Your task to perform on an android device: There are lots of events in my calendar, and seeing each event is wasting time, so I want to search for events.
Image 0: 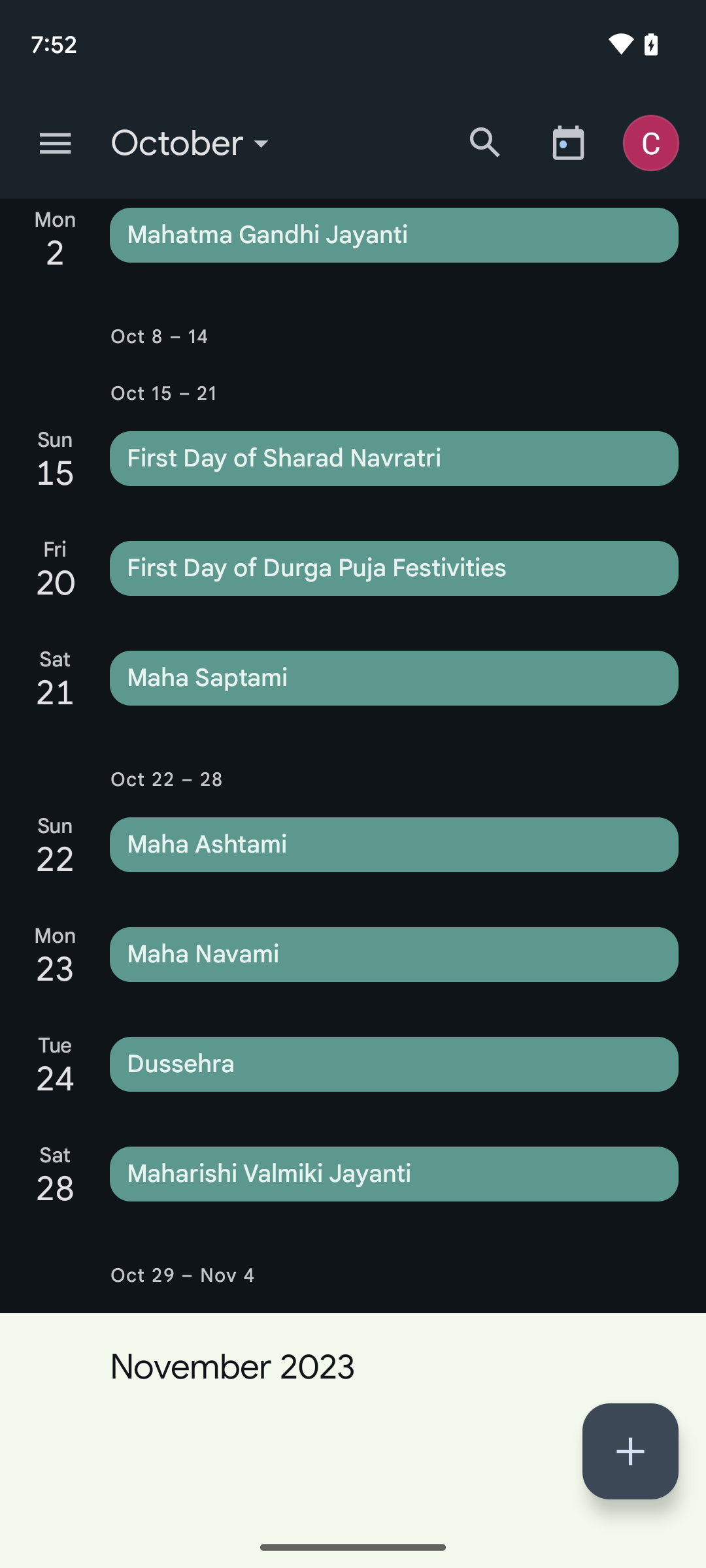
Tap on the search bar at the top of the screen.
Step 0: click (485, 142)
Image 1: 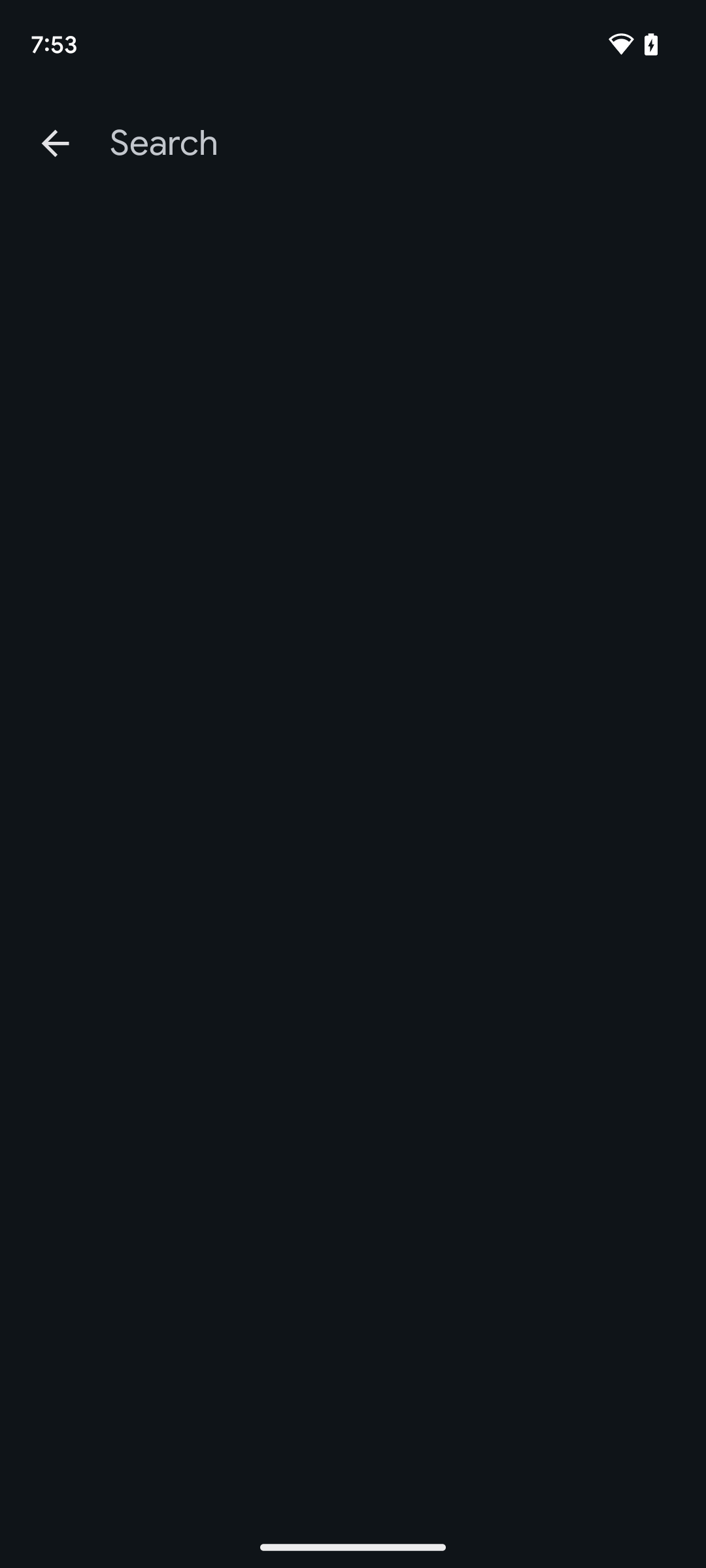
Search for the Lyon Book Festival
Step 1: type "Lyon book festival"
Image 3: 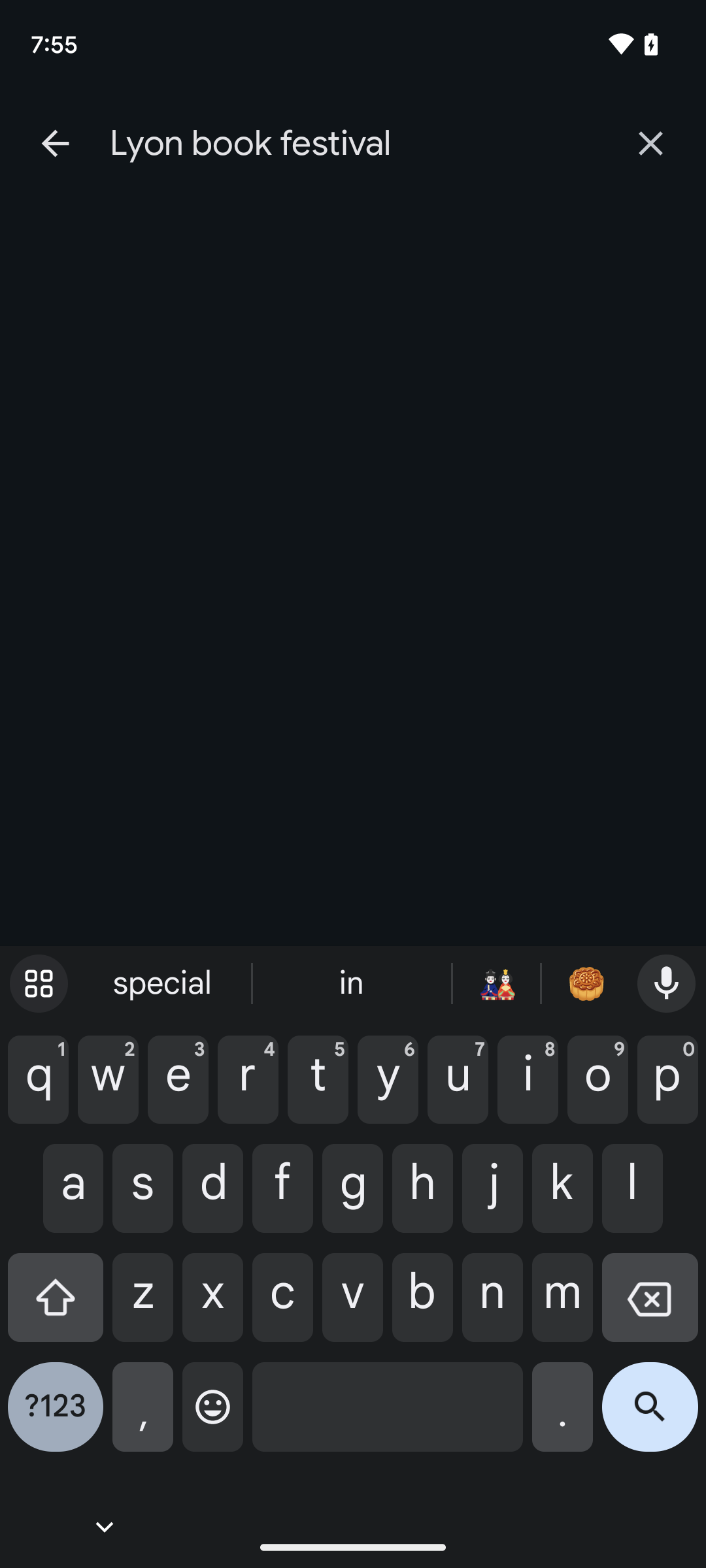
Tap on the search icon present at the bottom right corner of the screen.
Step 3: click (650, 1417)